Your task to perform on an android device: i would like to see the items that has been added to the shopping cart through lulu online app
Image 0: 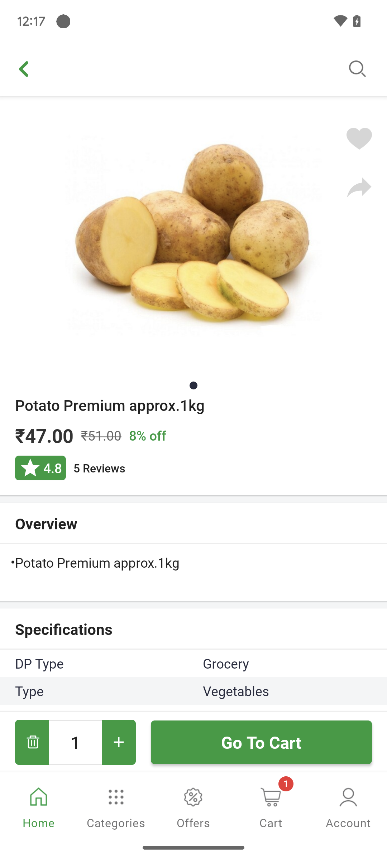
click go to cart button at lower right side of the screen to view shopping list
Step 0: click (261, 742)
Image 1: 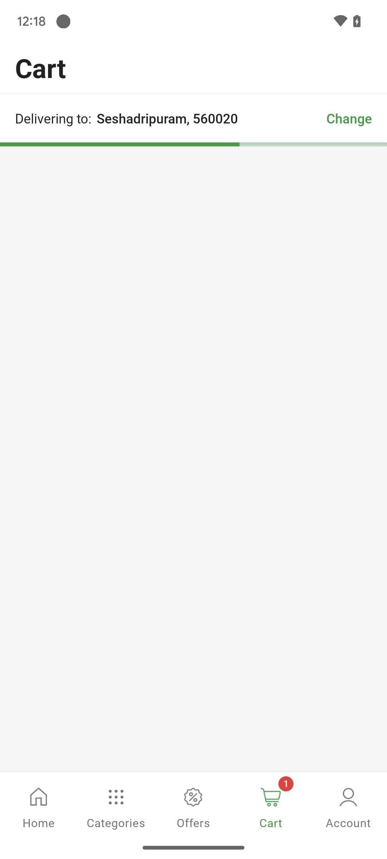
click go to cart button at lower right side of the screen to view shopping list
Step 1: wait